Your task to perform on an android device: On the Temu app search for the product in the category of Storage & Organization.
Image 1: 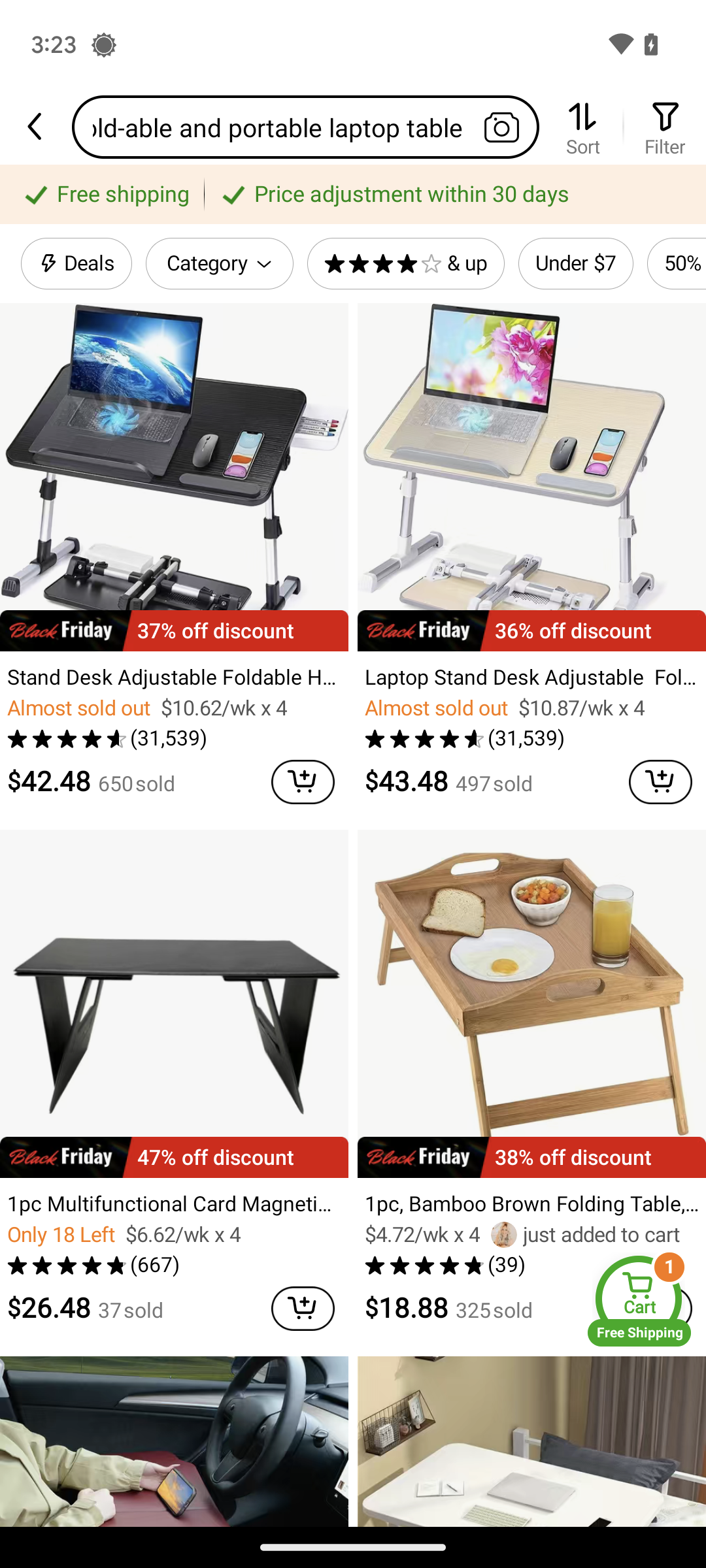
Click on the filters tab at the top-right of the screen.
Step 1: click (663, 125)
Image 2: 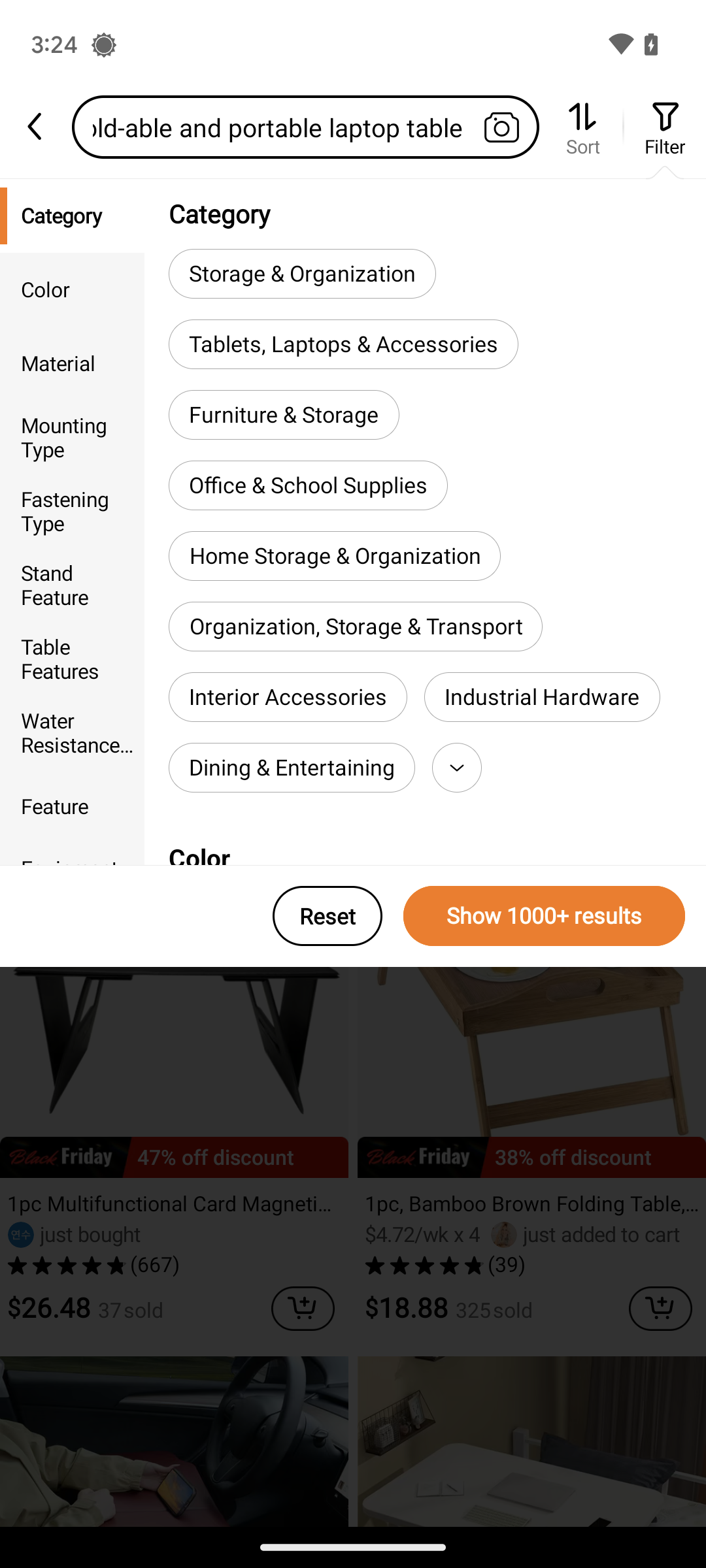
Select the Storage & Organization in the Category section.
Step 2: click (302, 273)
Image 3: 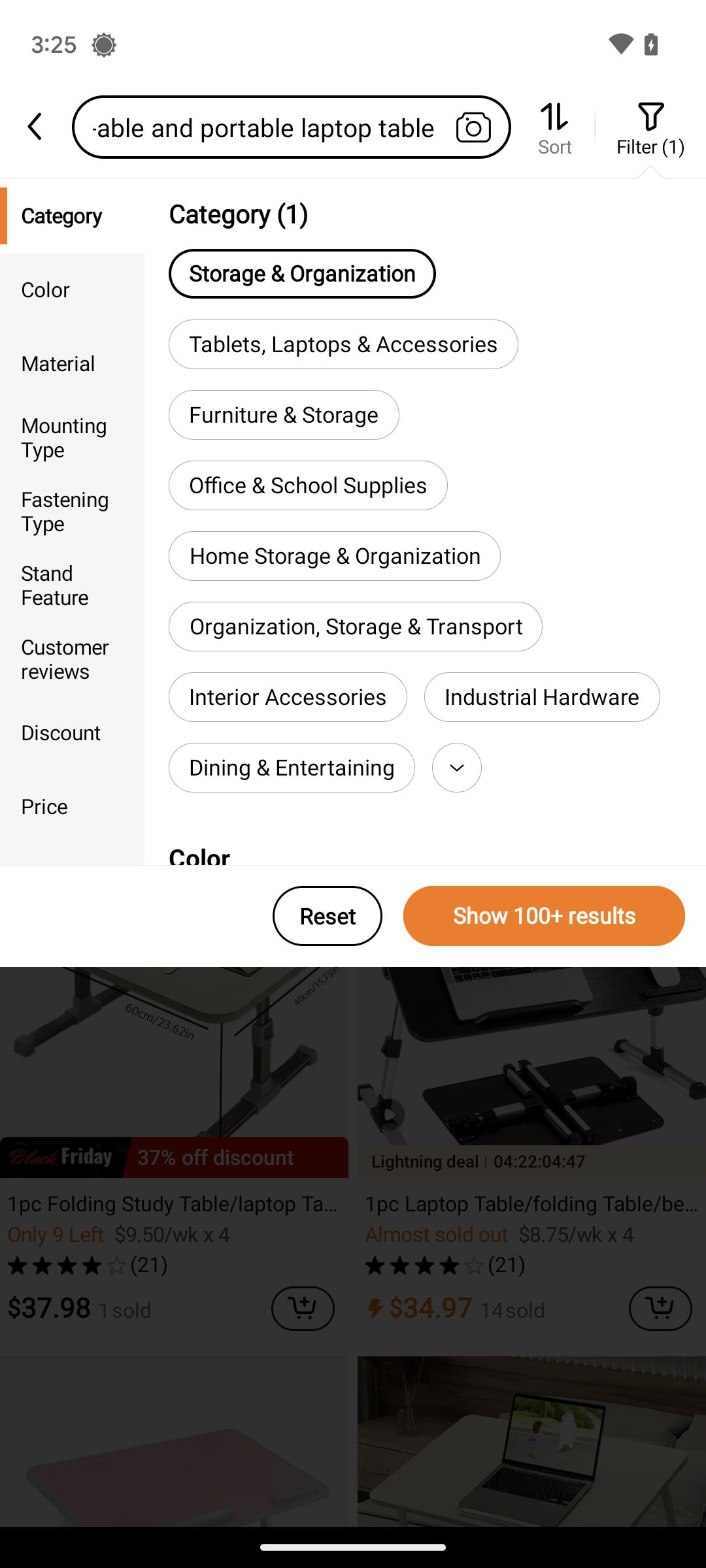
Click on the Show 100+ results tab.
Step 3: click (544, 916)